Your task to perform on an android device: Search for the dark blue yoga pants in the Puma app.
Image 0: 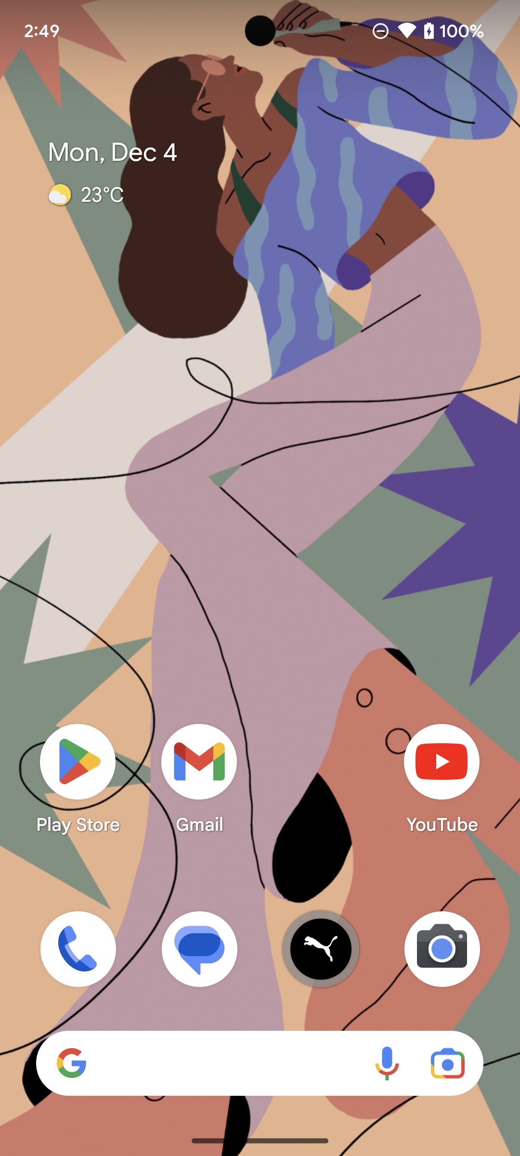
Open Puma app.
Step 0: open app "PUMA"
Image 2: 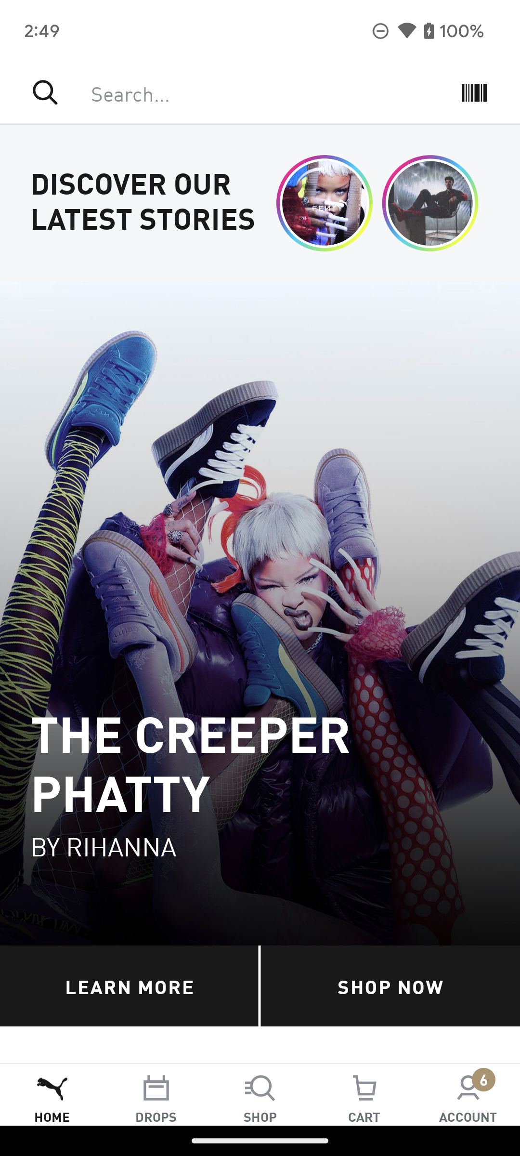
Click on the search bar on the screen.
Step 2: click (253, 92)
Image 3: 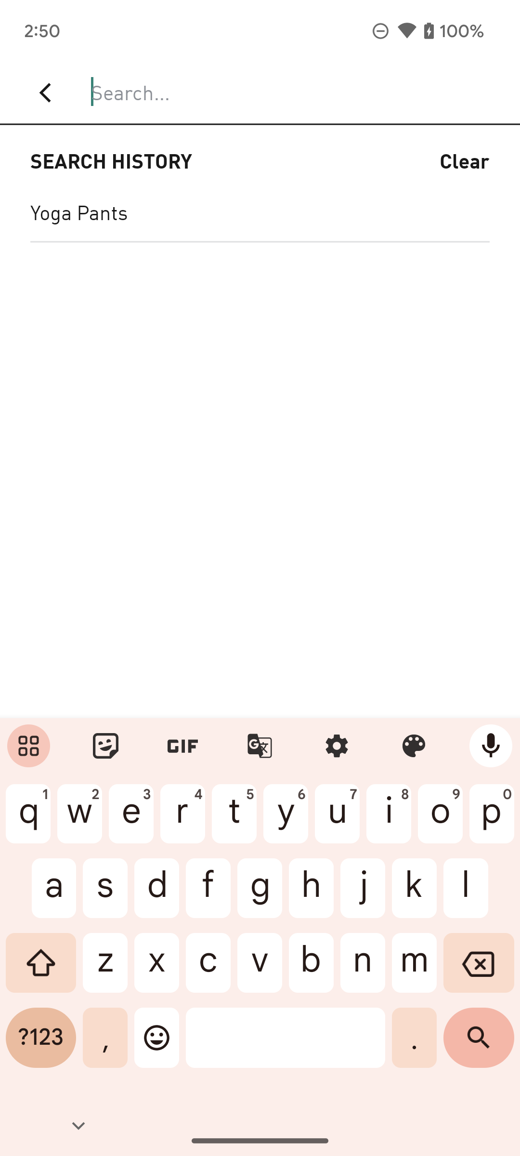
Click on the Yoga pants on the screen.
Step 3: click (260, 211)
Image 4: 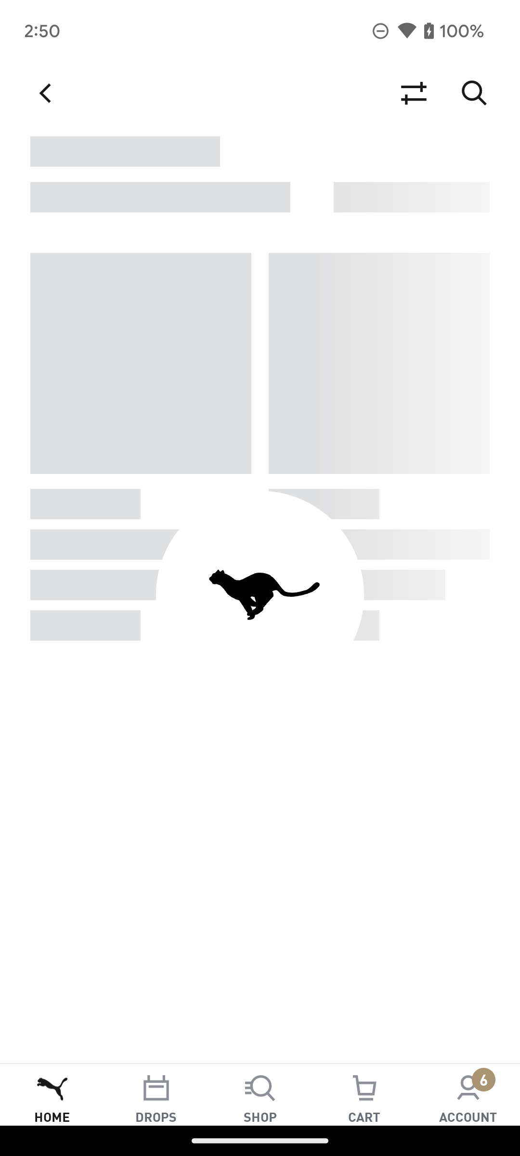
Click on the Yoga pants on the screen.
Step 4: wait